Your task to perform on an android device: I have to order pizza for my husband, so browse for the Italian pizza for me on the Zomato app.
Image 0: 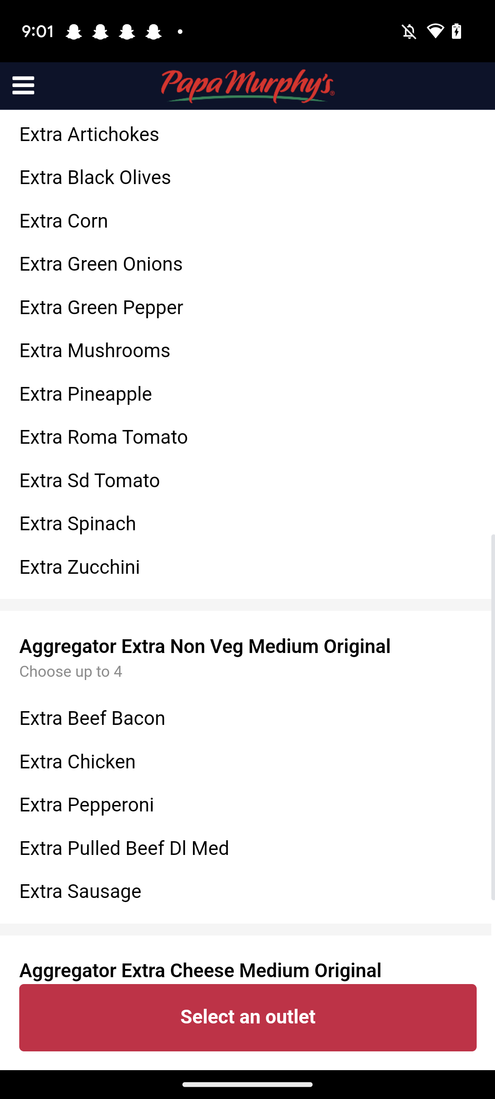
Open the Zomato app.
Step 0: open app "Zomato"
Image 1: 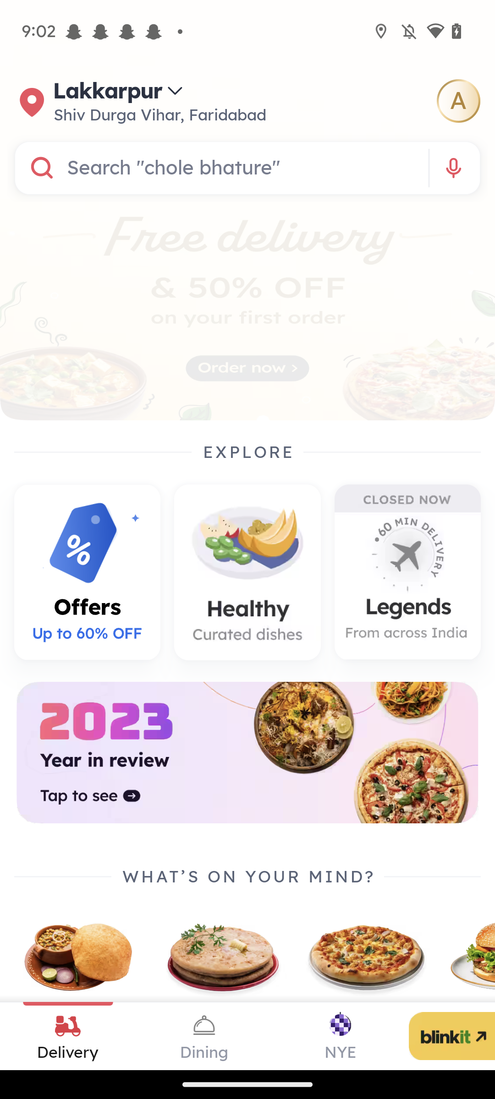
Click on the search box at the top.
Step 1: click (240, 168)
Image 2: 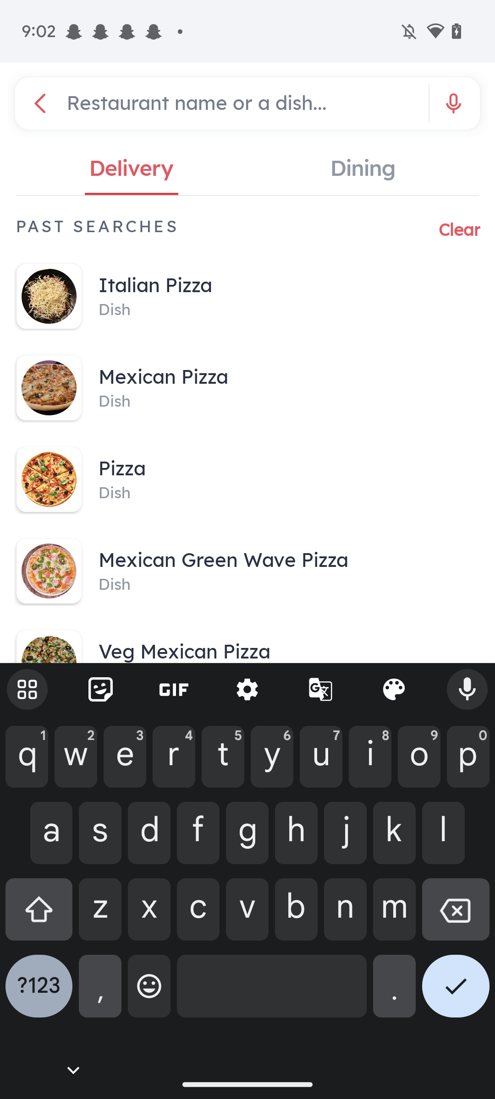
Type Italian pizza in the search box.
Step 2: type "Italian pizza"
Image 3: 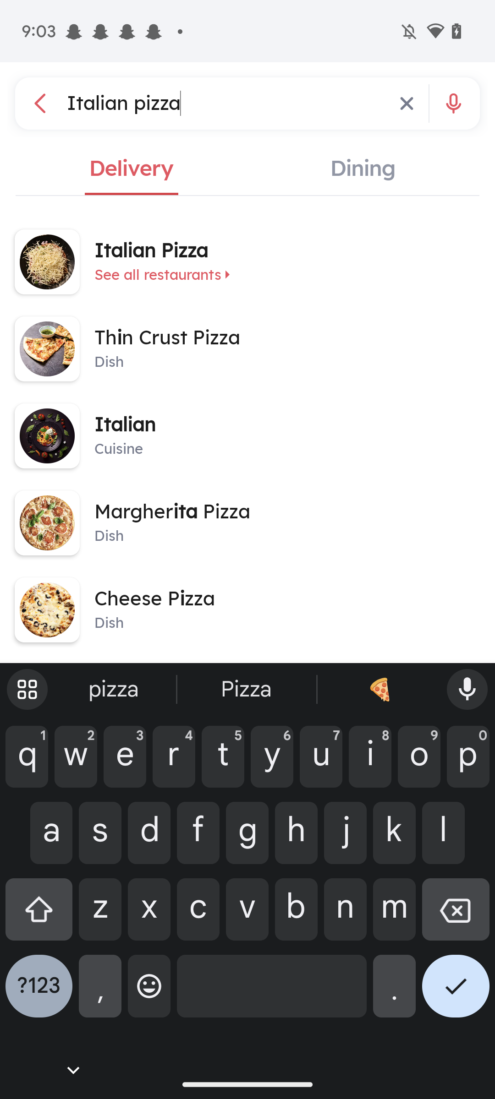
Click on the First tab "Italian pizza".
Step 3: click (183, 264)
Image 4: 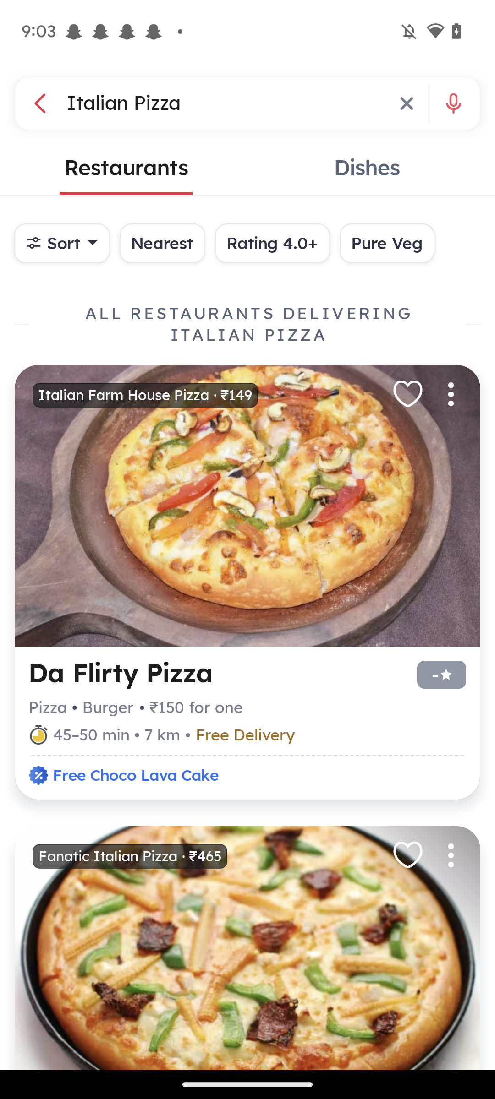
Click on the Dishes tab.
Step 4: click (367, 167)